Your task to perform on an android device: I found an interesting option in this app. There is an option of a timer where I set a timer for my meditation with my selected sound, so set a timer of 10 minutes with the Eternal Stream sound in the Insight Timer app.
Image 0: 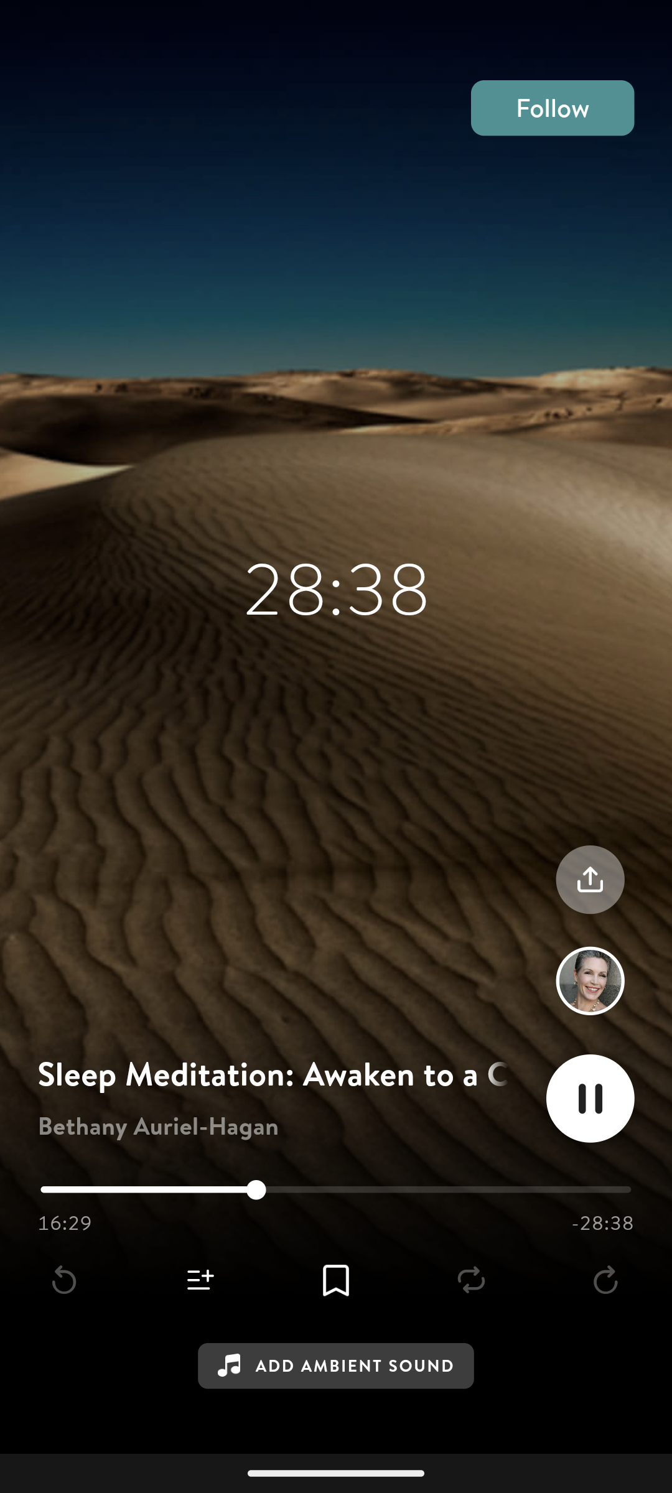
Go back to the previous page to view the timer option.
Step 0: press back button
Image 1: 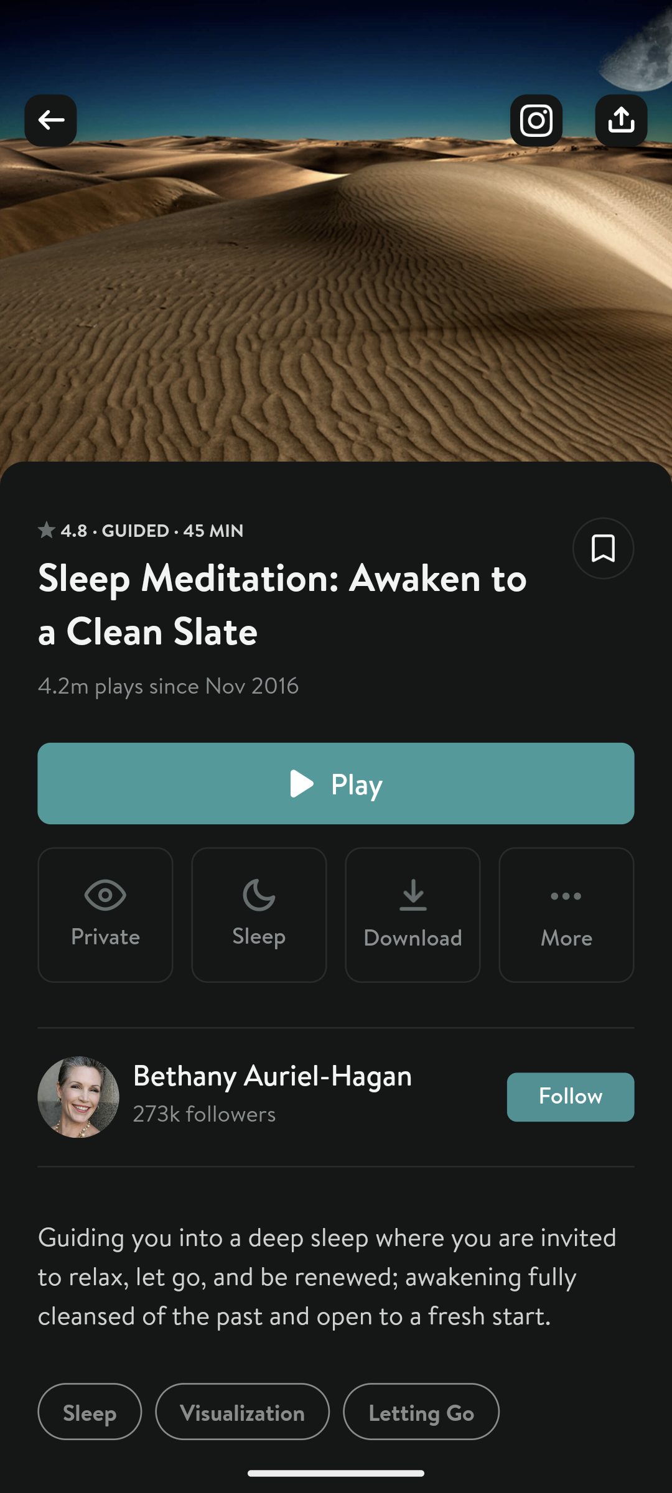
Go back to the previous page to view the timer option.
Step 1: press back button
Image 2: 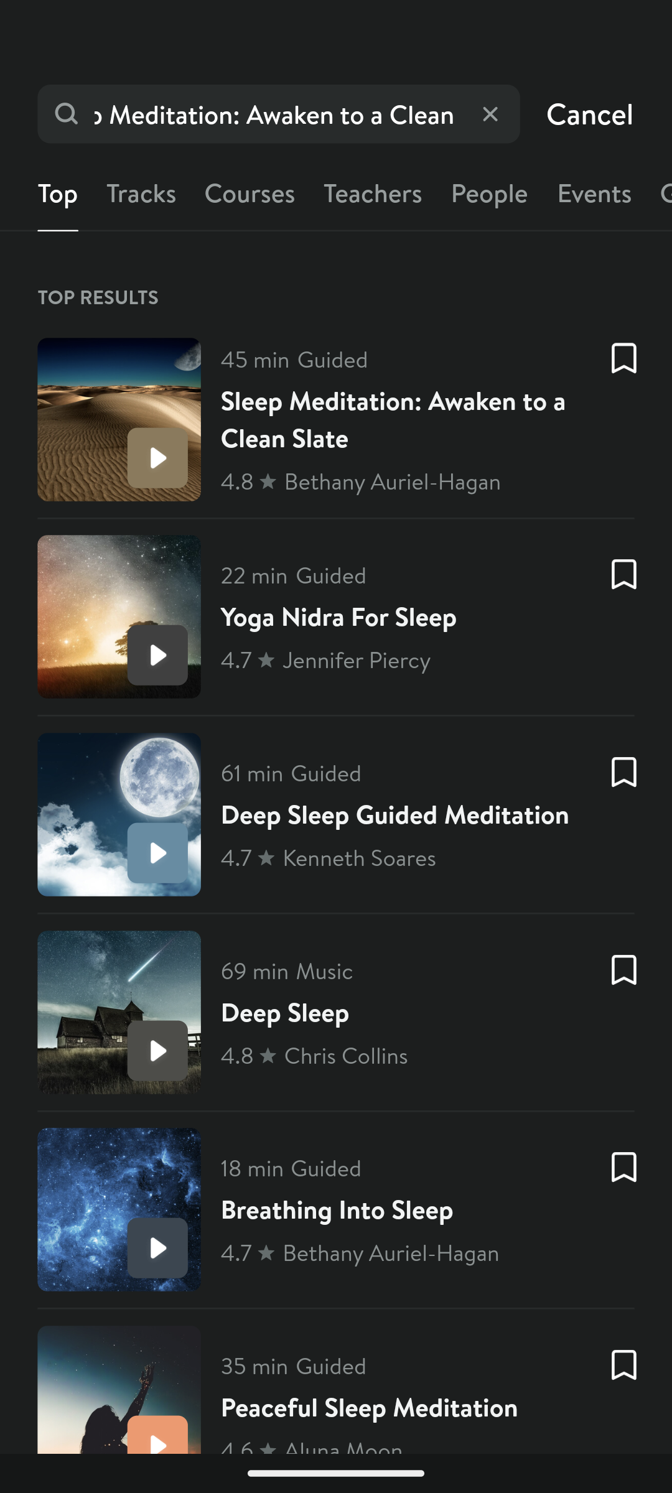
Go back to the previous page to view the timer option.
Step 2: press back button
Image 3: 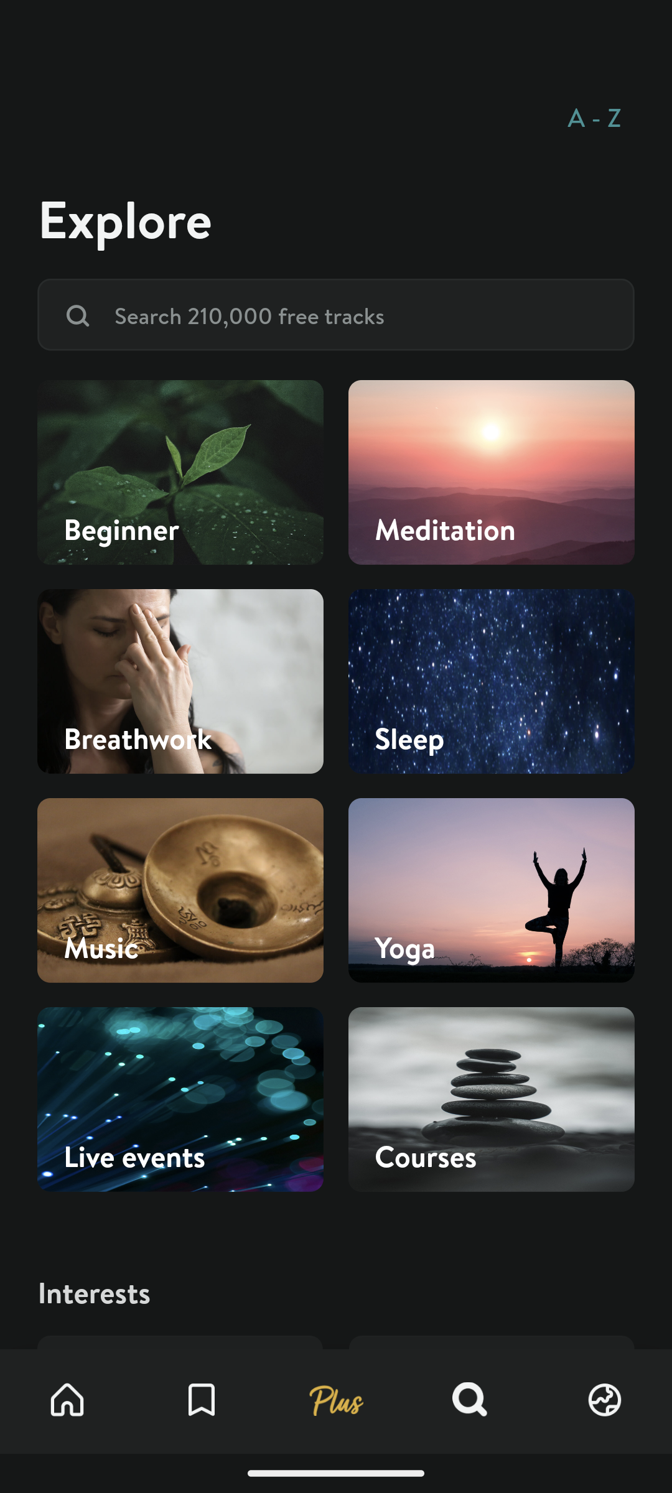
Click on the home tab icon at the bottom left corner of the screen to view the timer option.
Step 3: click (67, 1401)
Image 5: 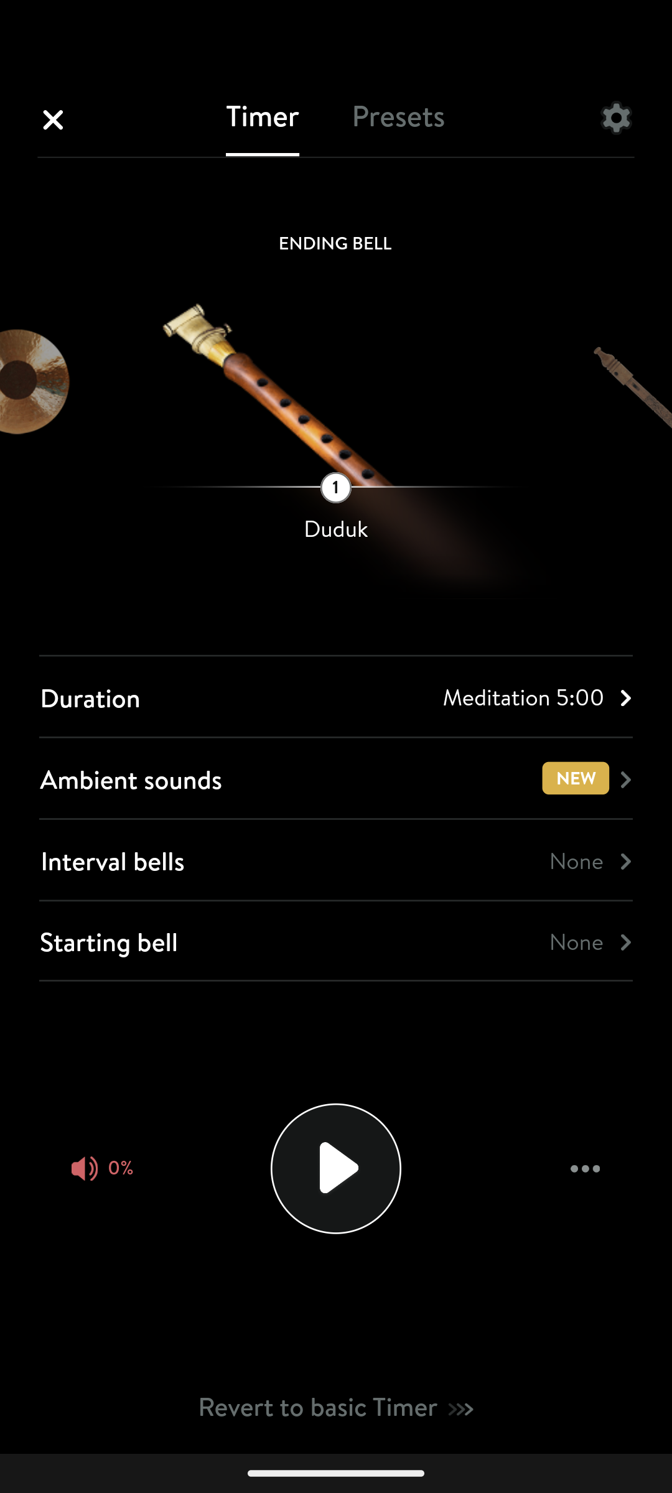
Click on the Duration section to set the 10 minutes timer.
Step 5: click (335, 696)
Image 6: 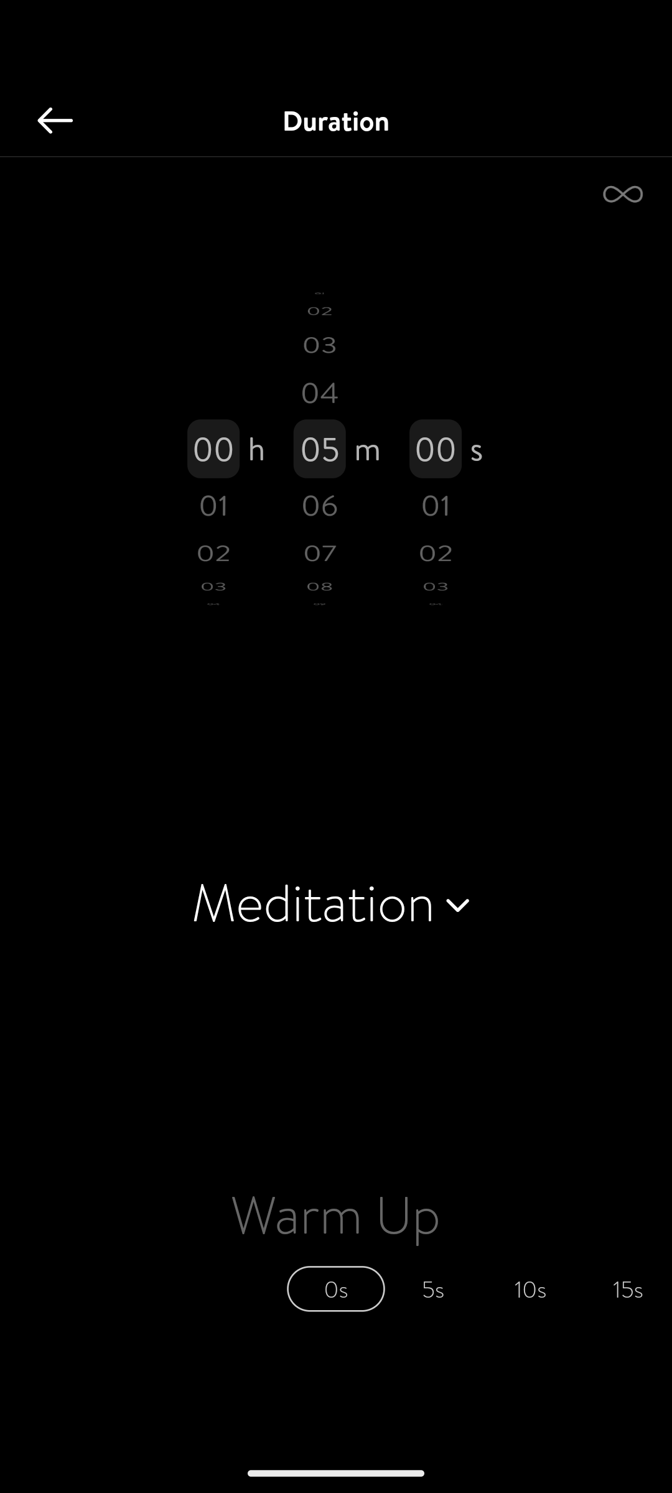
Scroll down in the minutes section to set the 10 minutes timer.
Step 6: scroll down
Image 7: 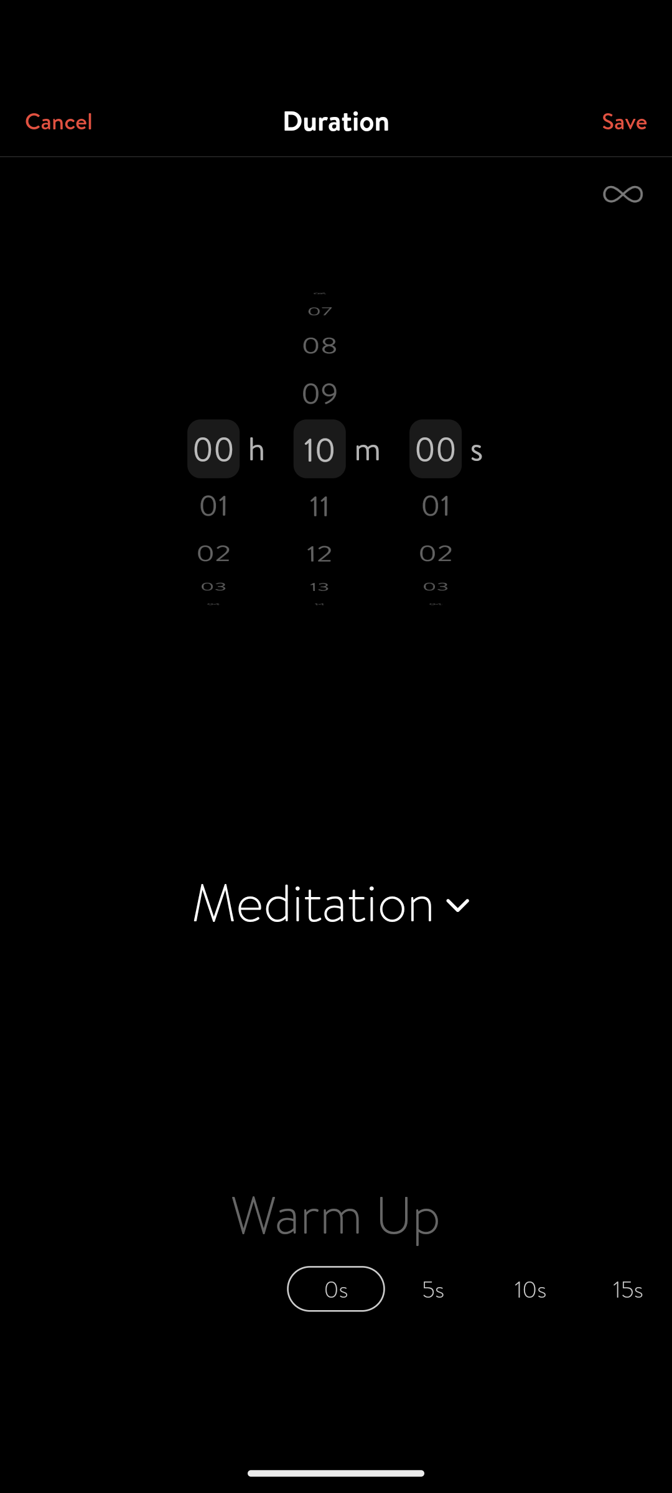
Click on the Save button at the top right corner of the screen to save the timer.
Step 7: click (620, 120)
Image 8: 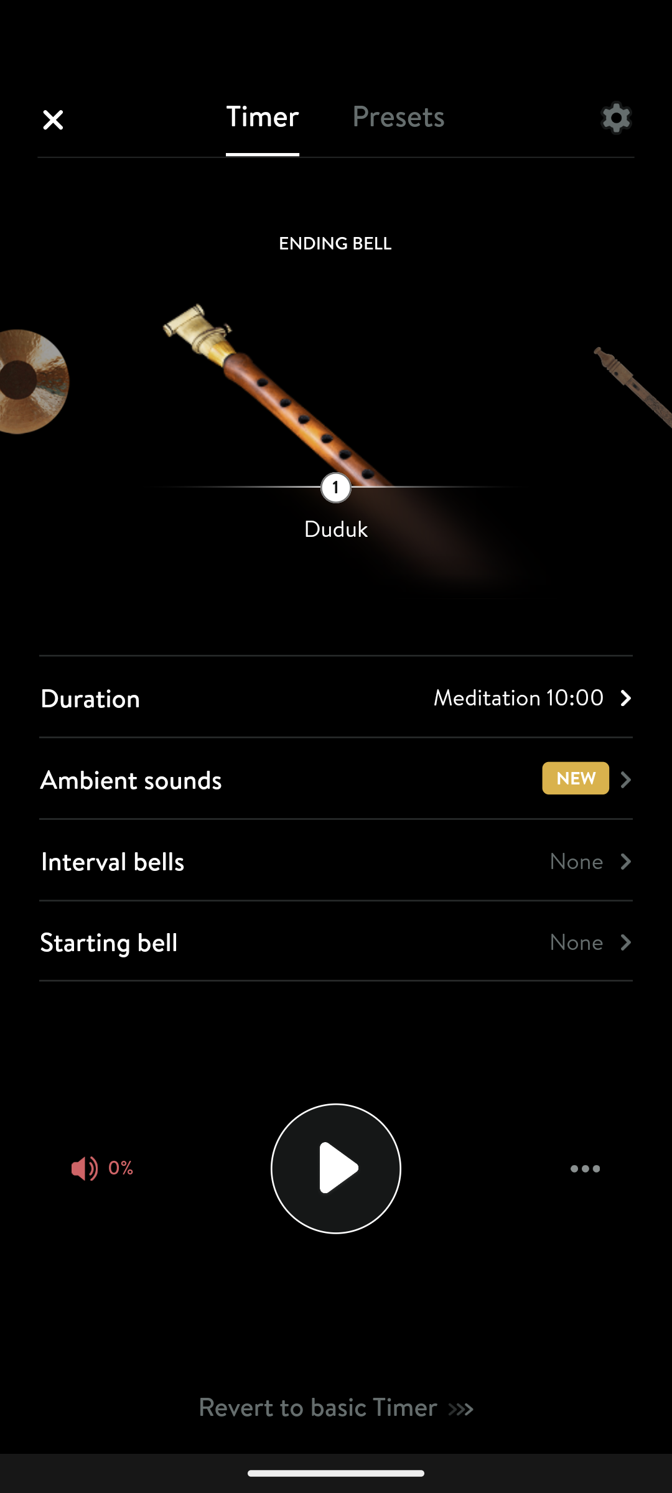
Click on the Ambient sounds section to select the Eternal Stream sound.
Step 8: click (335, 778)
Image 9: 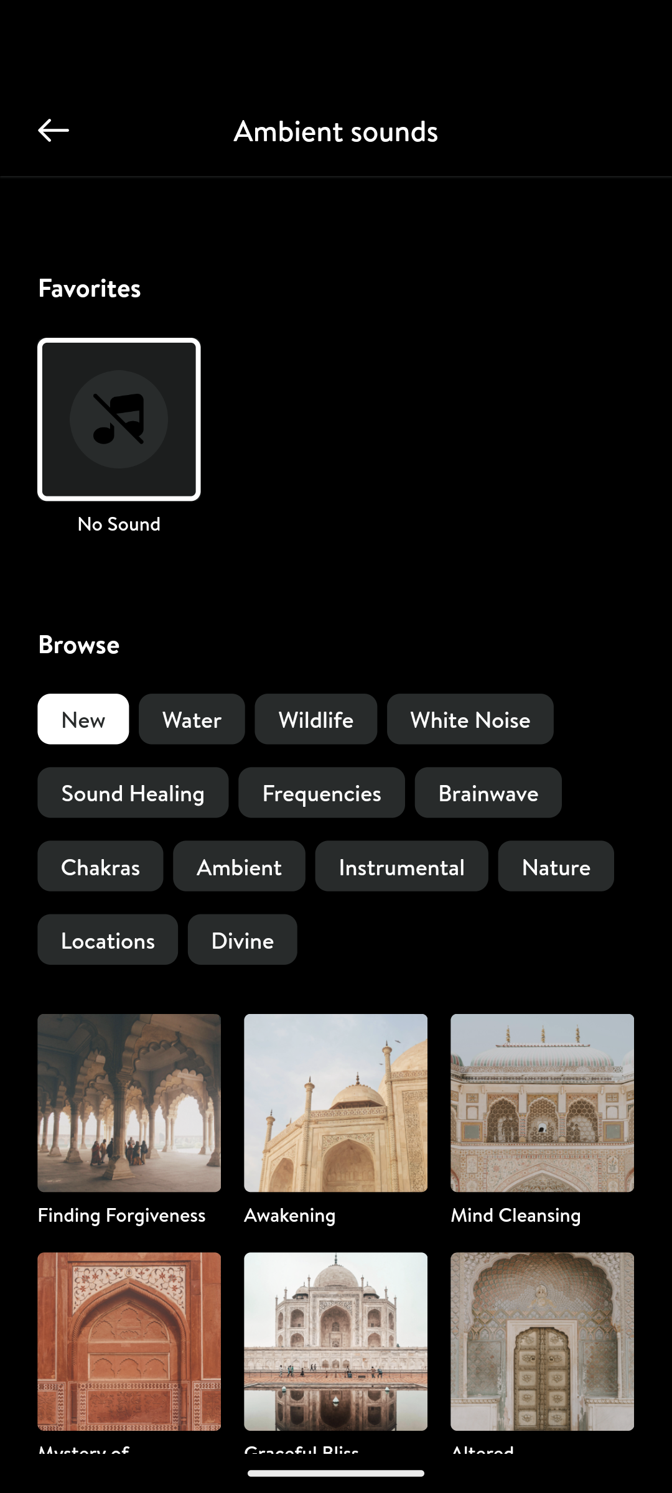
Click on the Water tab to view the Eternal Stream sound.
Step 9: click (192, 719)
Image 10: 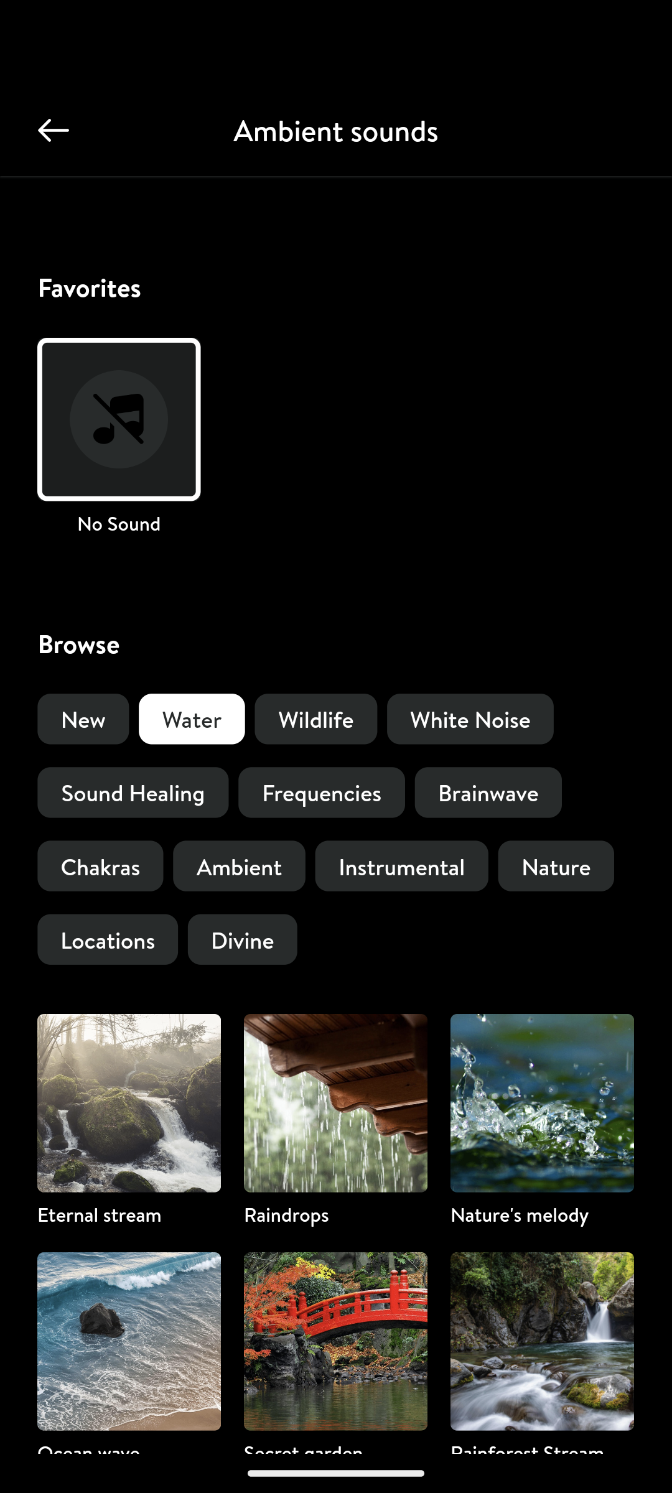
Click on the Eternal Stream sound to select this sound.
Step 10: click (129, 1120)
Image 11: 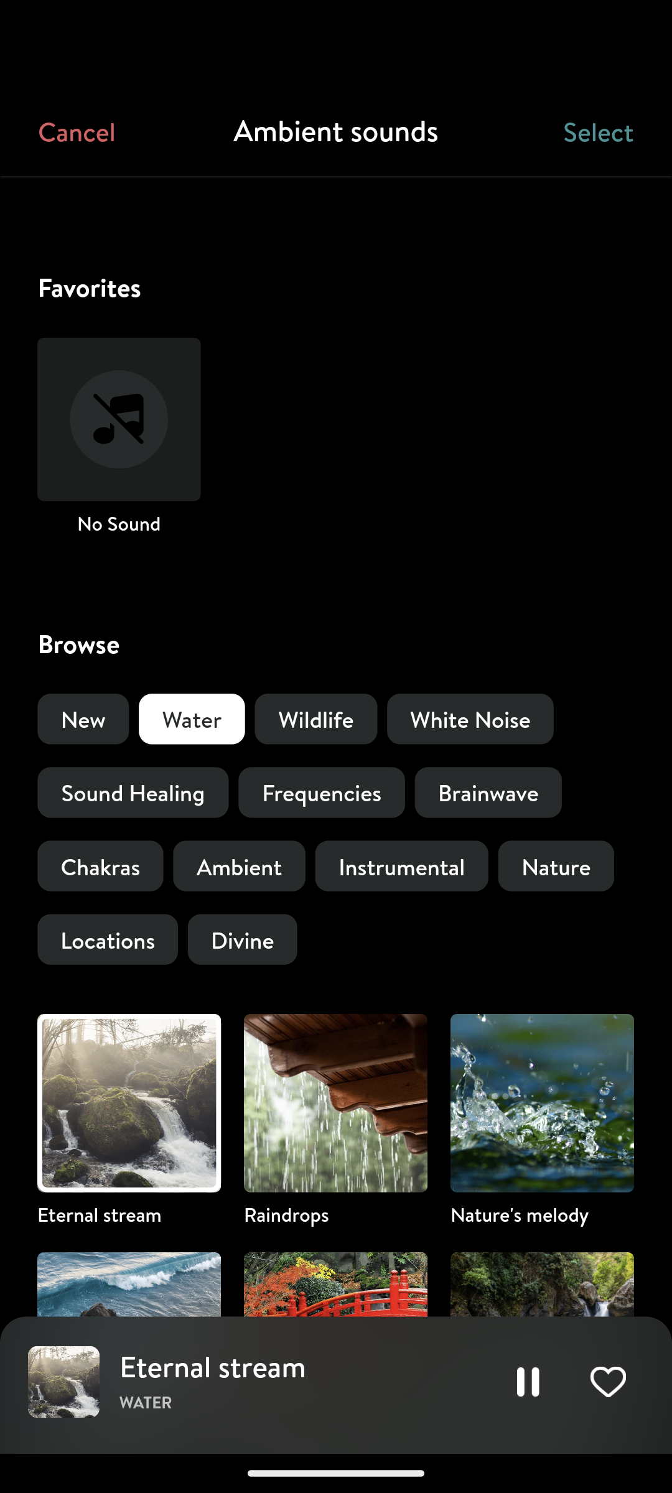
Click on the Select button at the top right corner of the screen to confirm this sound.
Step 11: click (598, 130)